Your task to perform on an android device: Since I have completed my shopping for hiking boots and camping gear, I will mark the task as complete in the TickTick app.
Image 0: 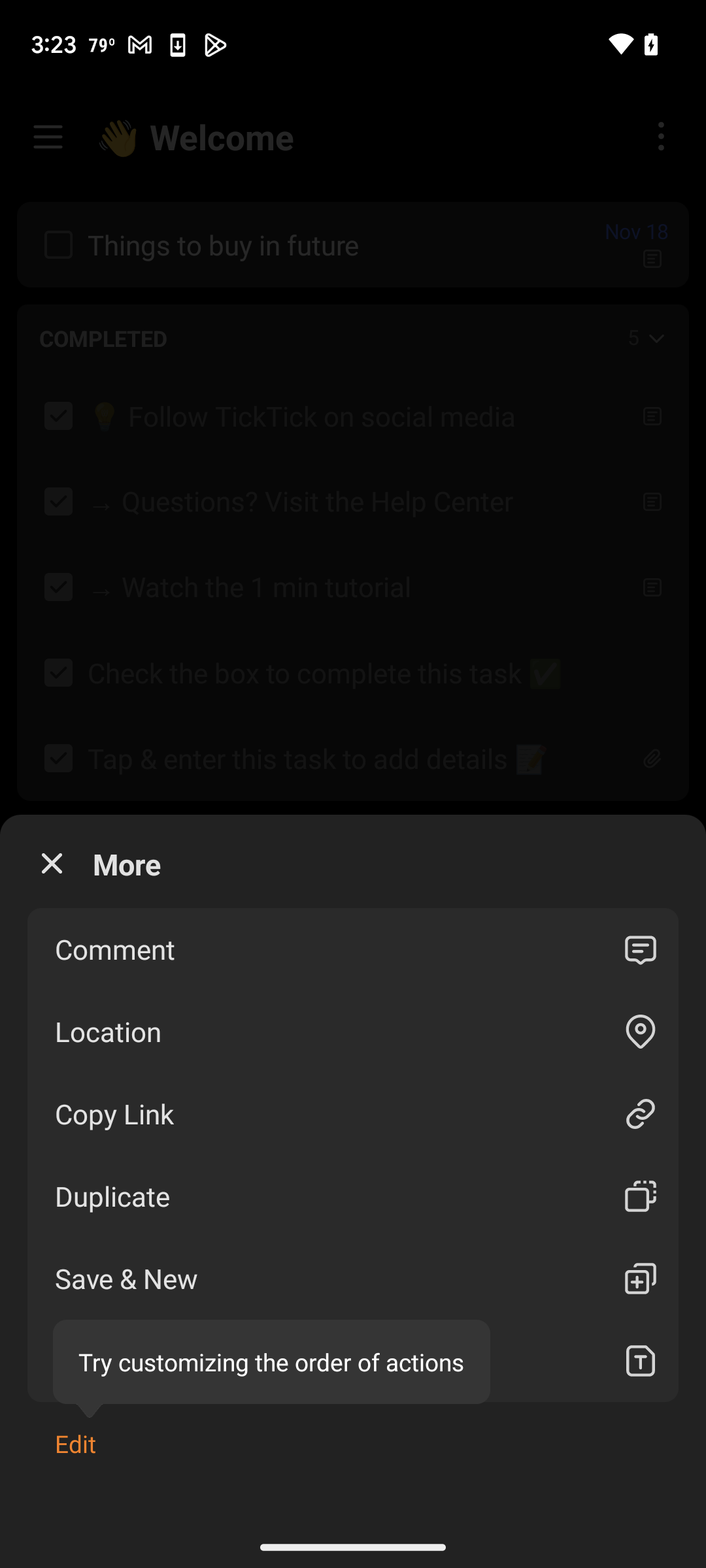
Go back
Step 0: press back button
Image 1: 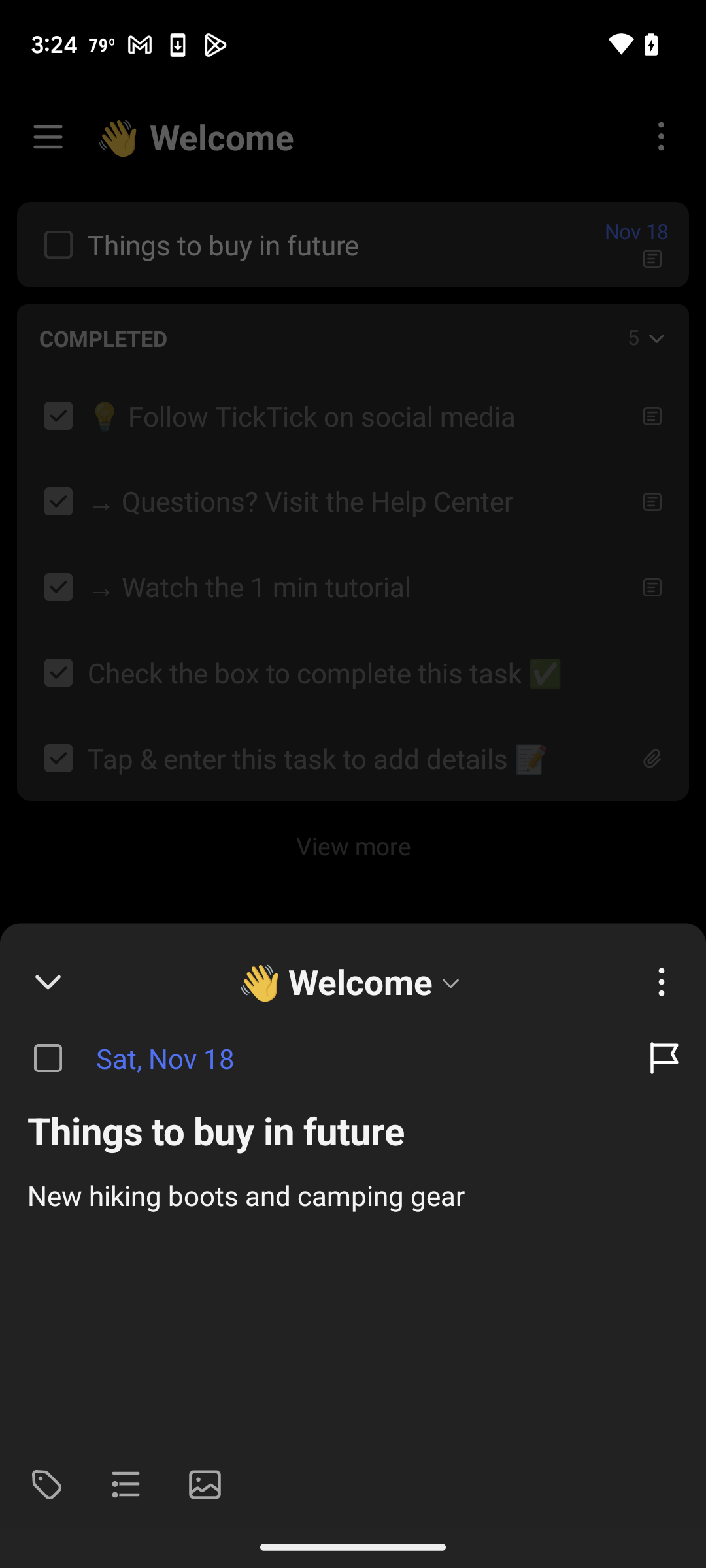
Go back
Step 1: press back button
Image 2: 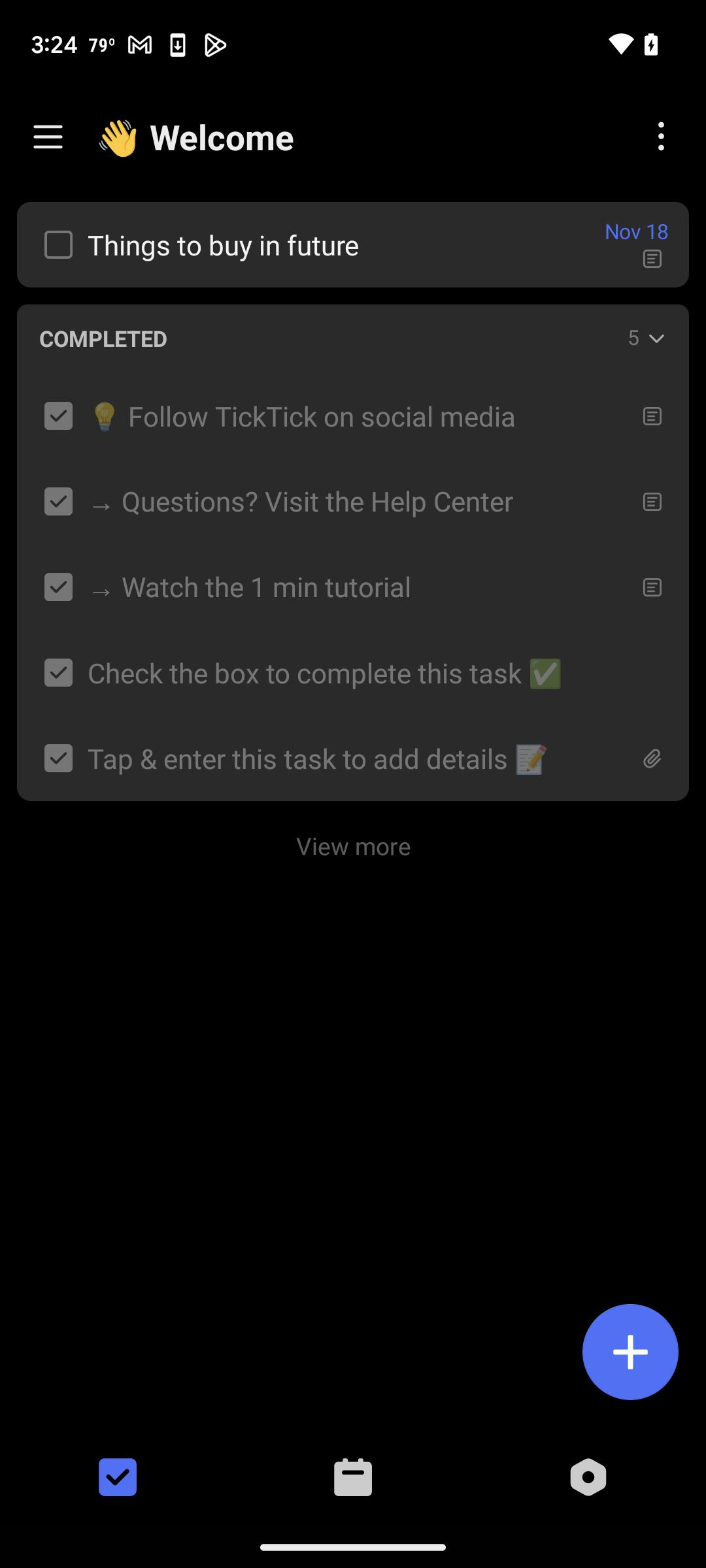
Click on the square icon to mark the task as complete.
Step 2: click (53, 250)